Your task to perform on an android device: I want to write a review of the brownie recipe.
Image 0: 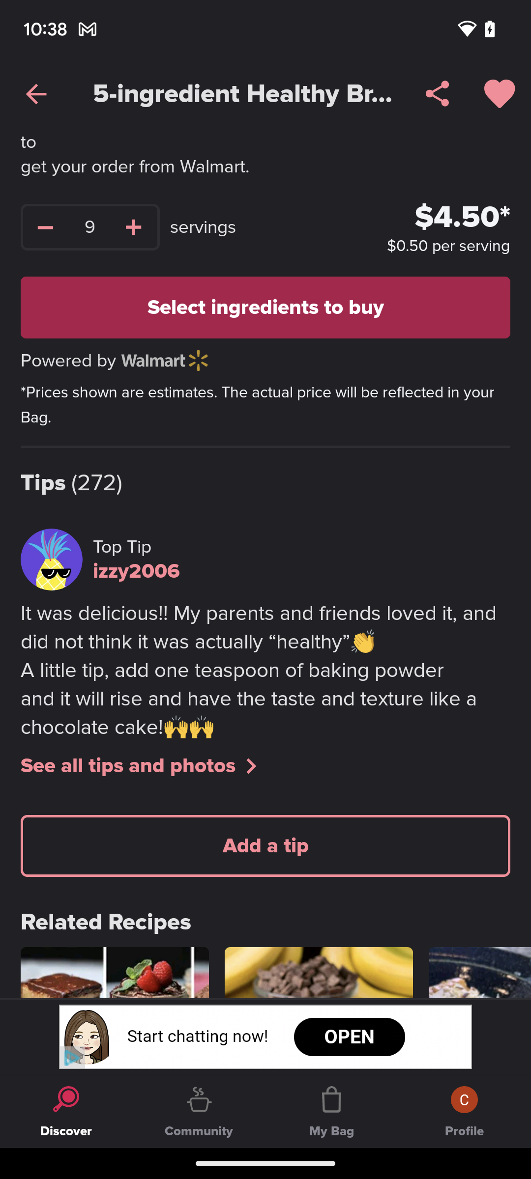
Click on Add a tip on the screen.
Step 0: click (265, 846)
Image 1: 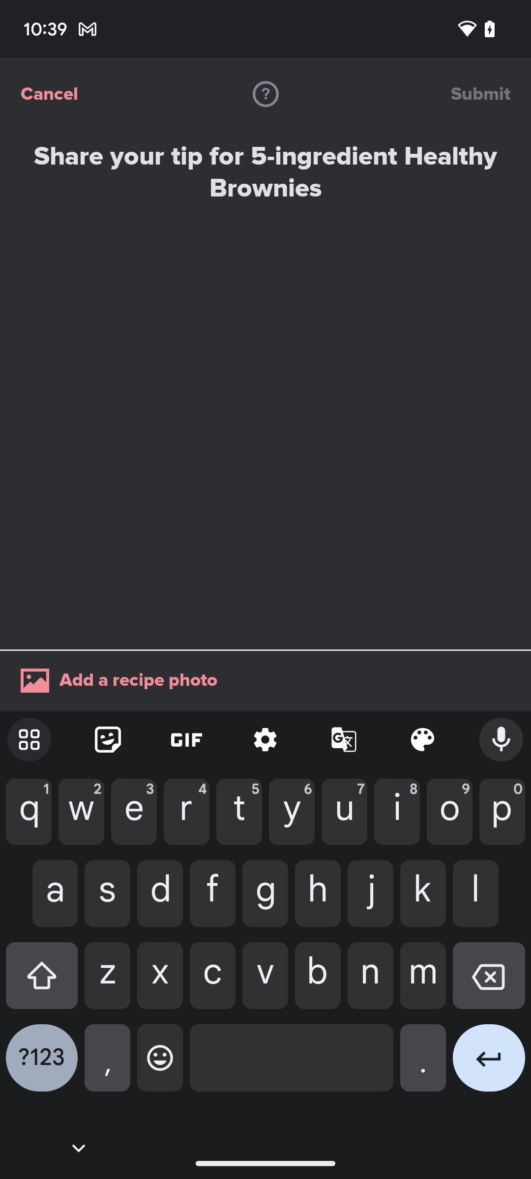
Type Delicious and healthy food on the screen.
Step 1: type "Delicious and healthy food"
Image 2: 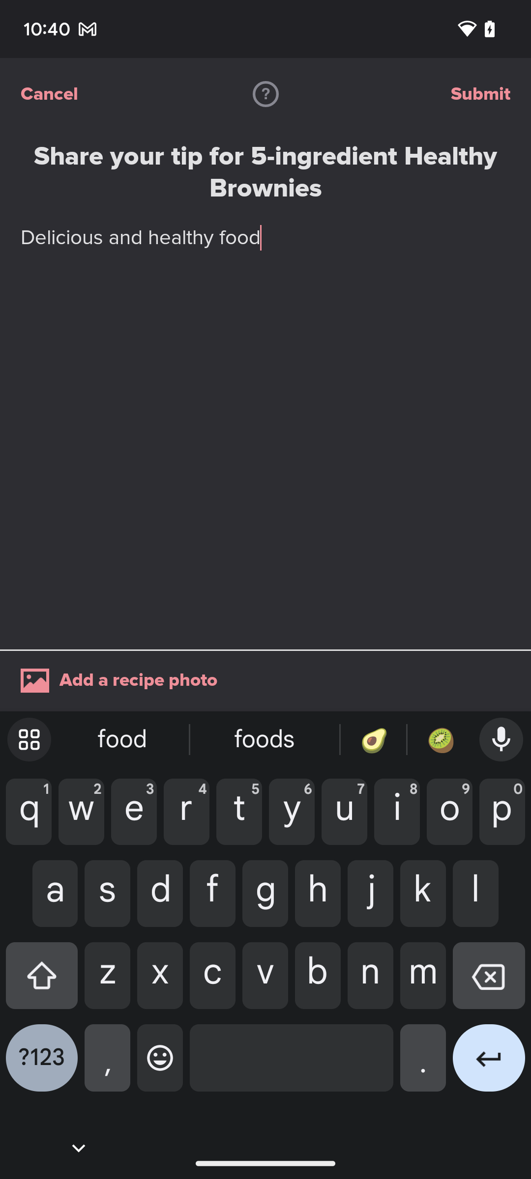
Click on the Submit button on the top right corner of the screen.
Step 2: click (480, 94)